Your task to perform on an android device: Share the link to the Grubhub app with my friend Natlalie Larson over Gmail at id-natalie.larson19998@gmail.com so that I can get $10 off the referral.
Image 0: 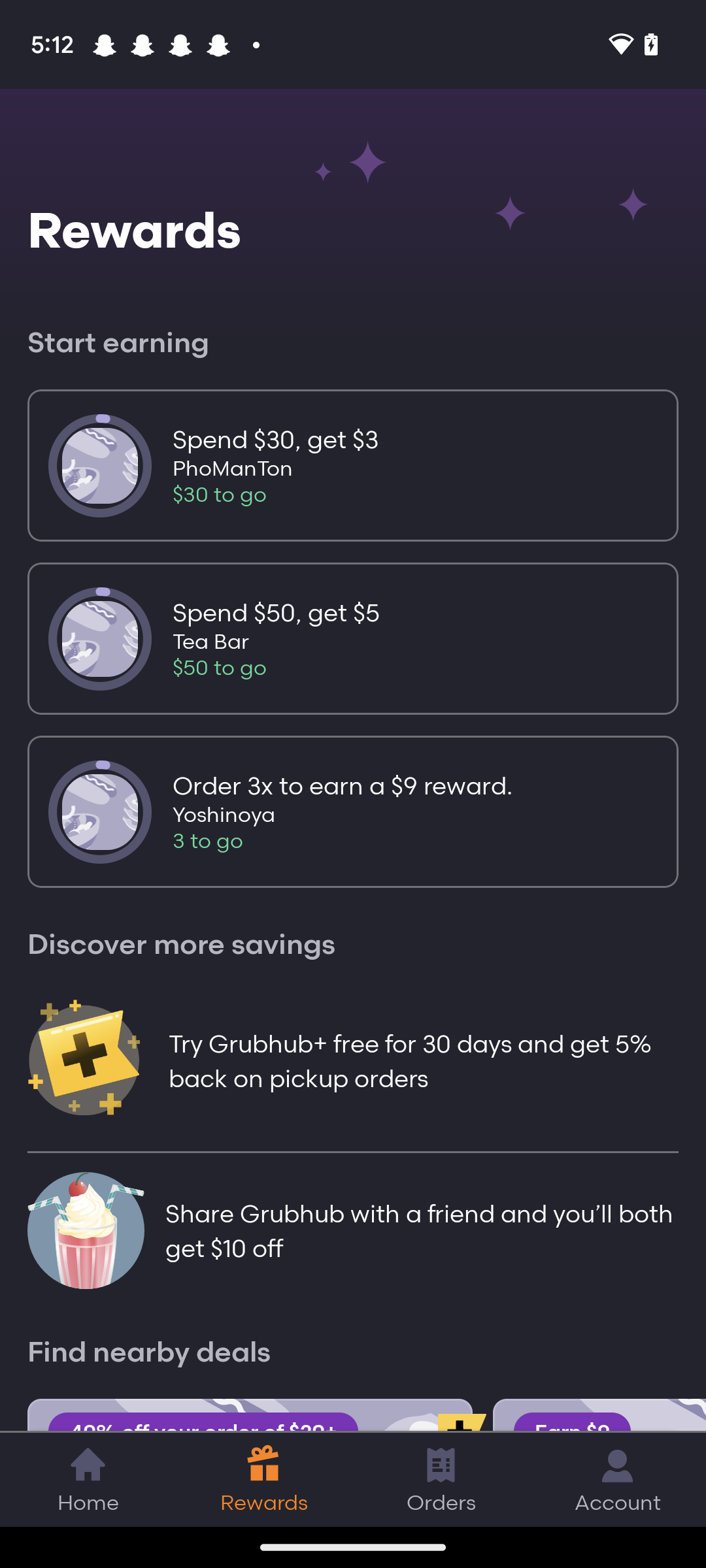
click on the share tab at the bottom.
Step 0: click (422, 1230)
Image 1: 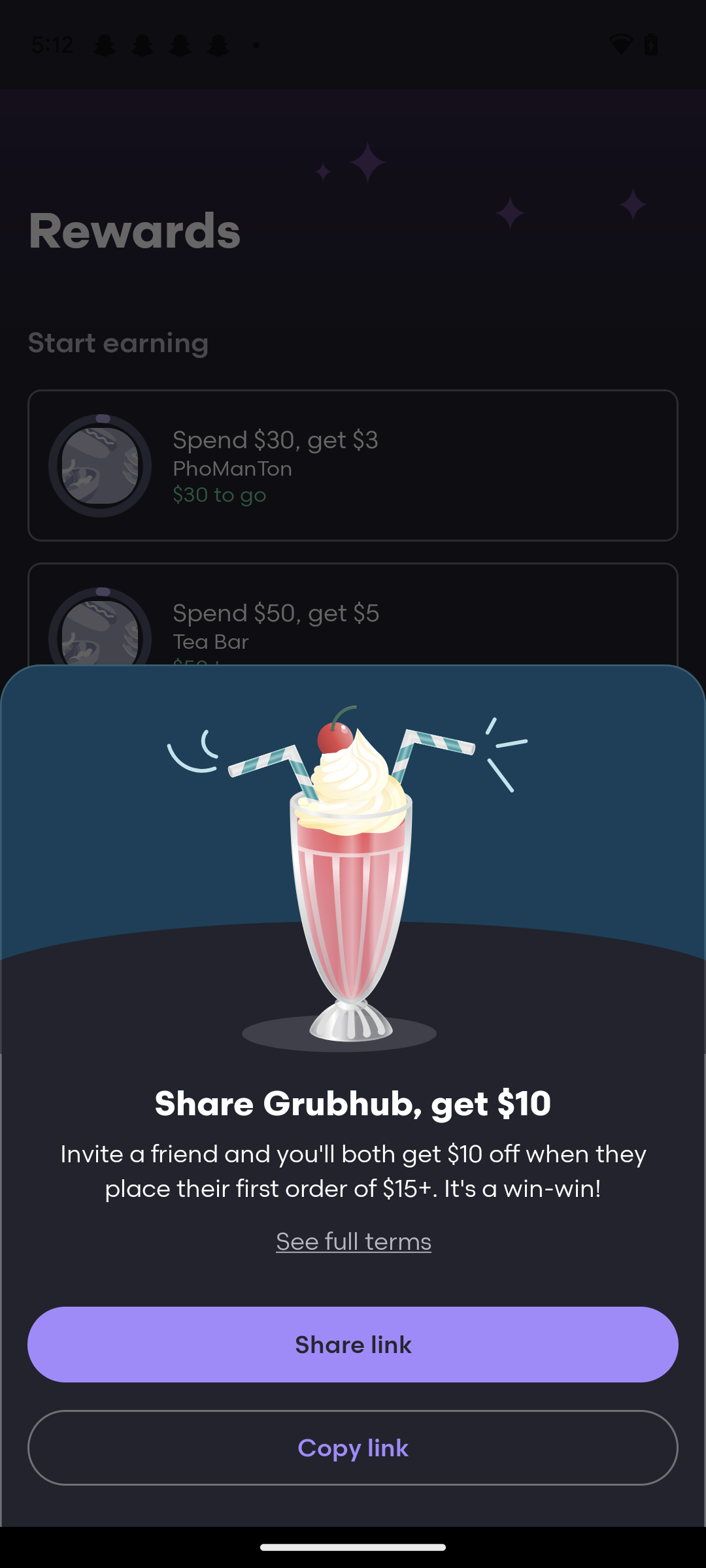
Click on the second-last tab share link from the bottom.
Step 1: click (353, 1344)
Image 2: 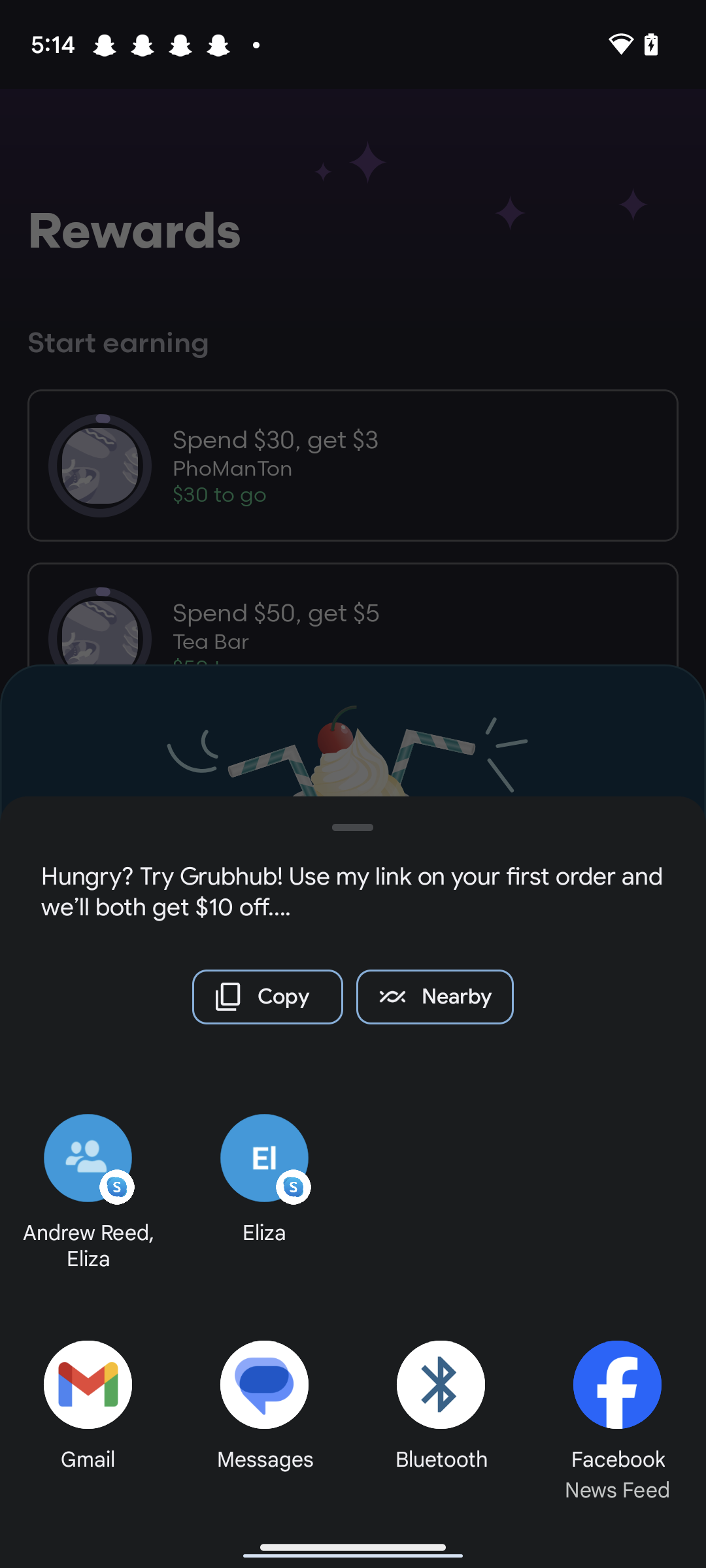
Click on the gmail tab at the bottom left corner of the screen.
Step 2: click (87, 1384)
Image 3: 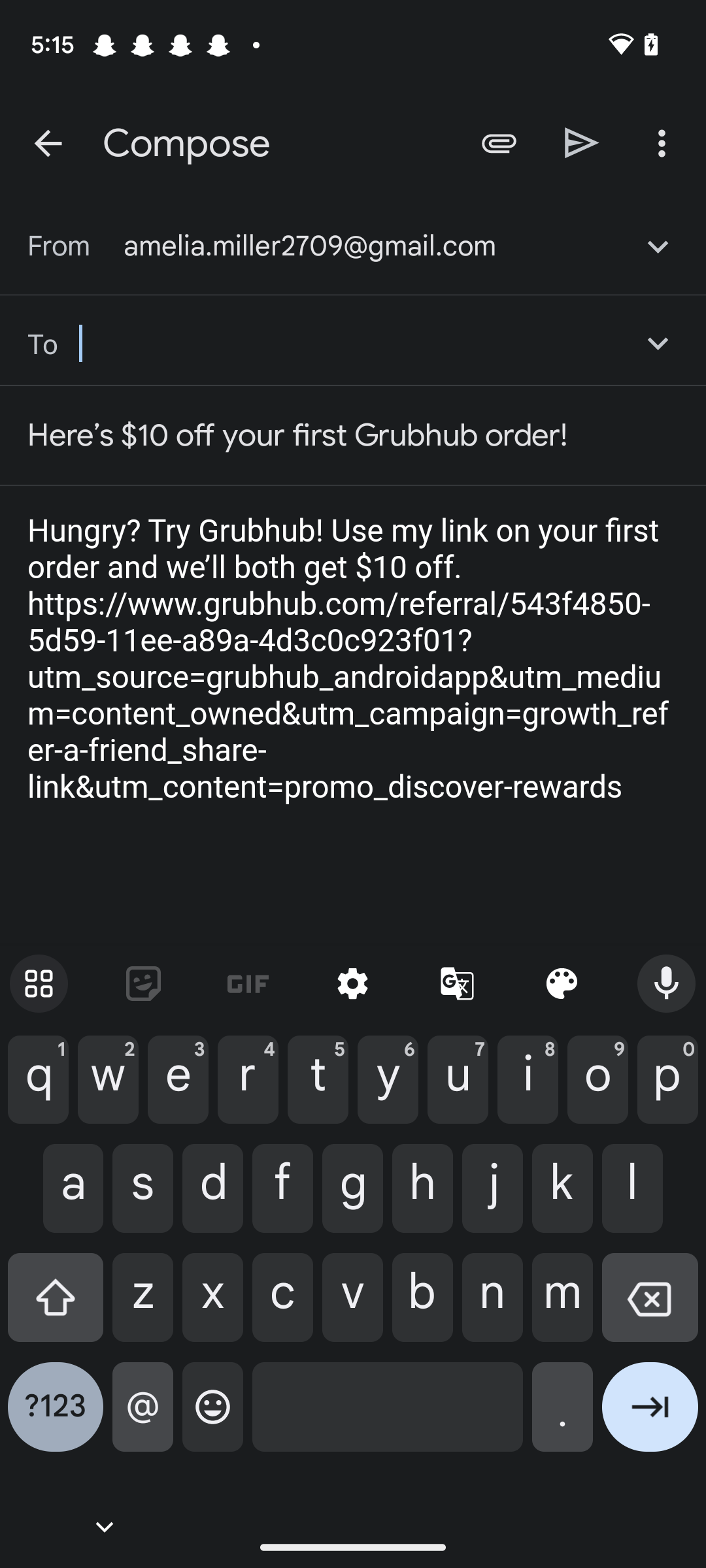
Type id- natalie.larson1998@gmail.com in the input box.
Step 3: type "natalie.larson19998@gmail.com"
Image 4: 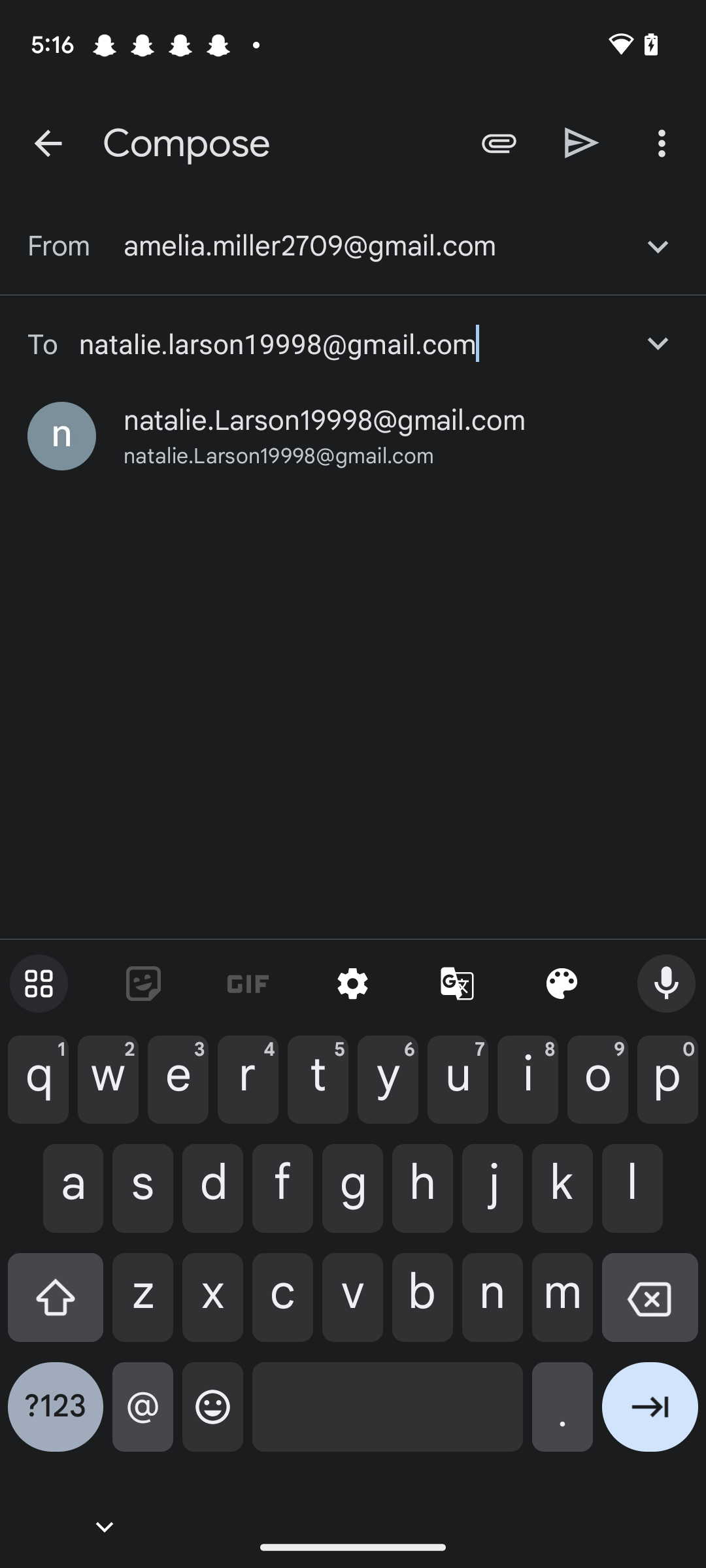
Click on the share icon on the left side of the three dots in the top-right corner.
Step 4: click (582, 142)